Your task to perform on an android device: In the next few days, my friend will be organised a cycling Race  . i want to Search for sport  Shoes in the Puma app.
Image 0: 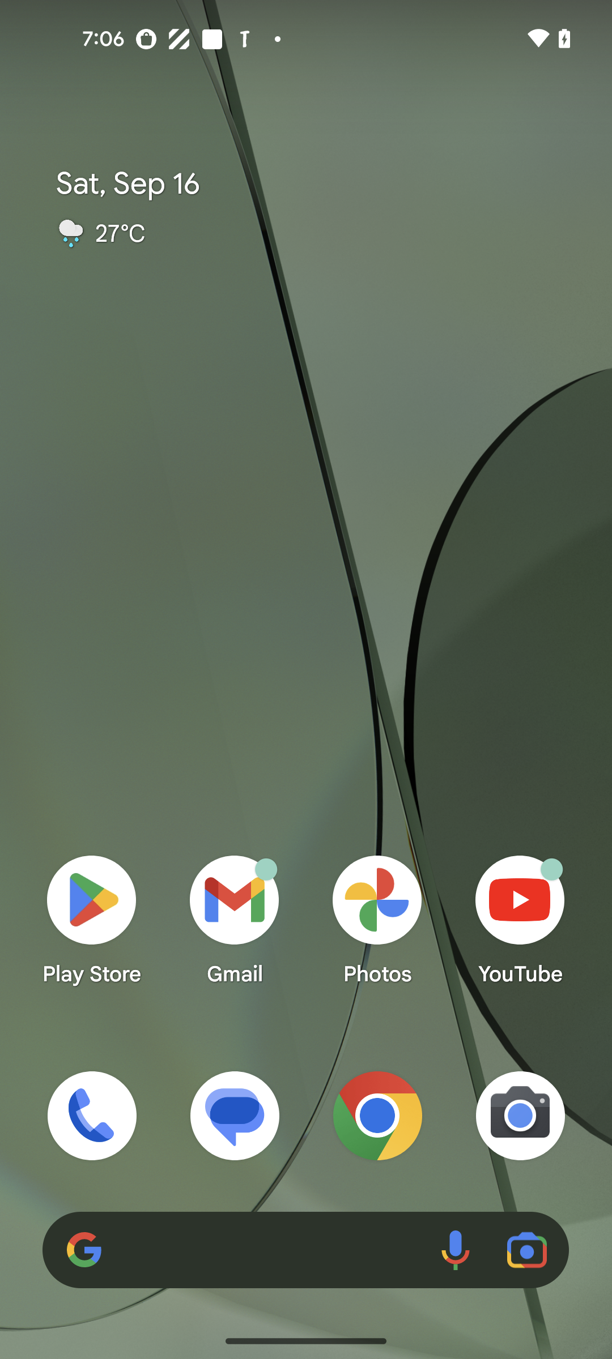
open the puma app
Step 0: open app "PUMA"